Your task to perform on an android device: I'd want to see the details of the Portronics Toad 23 mouse in the Flipkart app.
Image 0: 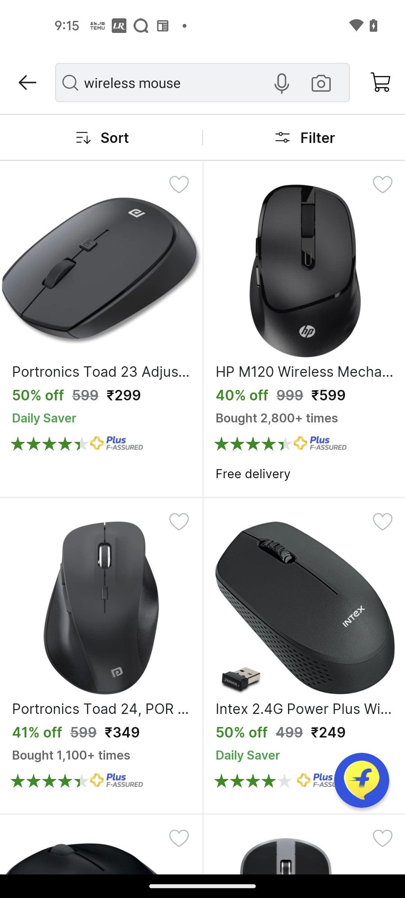
Open the Portronics Toad 23 mouse
Step 0: click (122, 355)
Image 2: 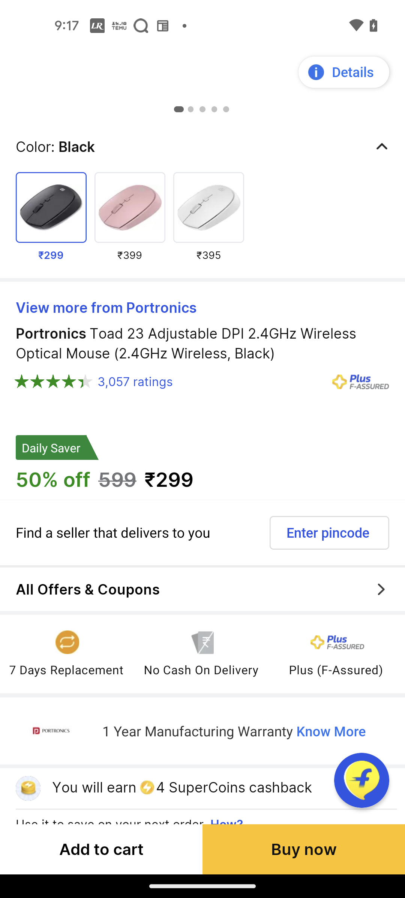
Swipe up to view All Details
Step 2: scroll down
Image 3: 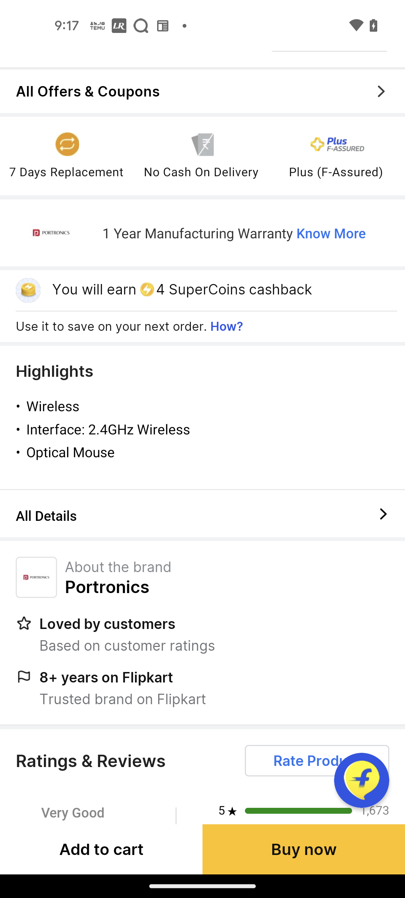
Click on All Details
Step 3: click (156, 518)